Your task to perform on an android device: I like the first suggestion, the Polo t-shirt in grey, and I'd like to check details about it.
Image 0: 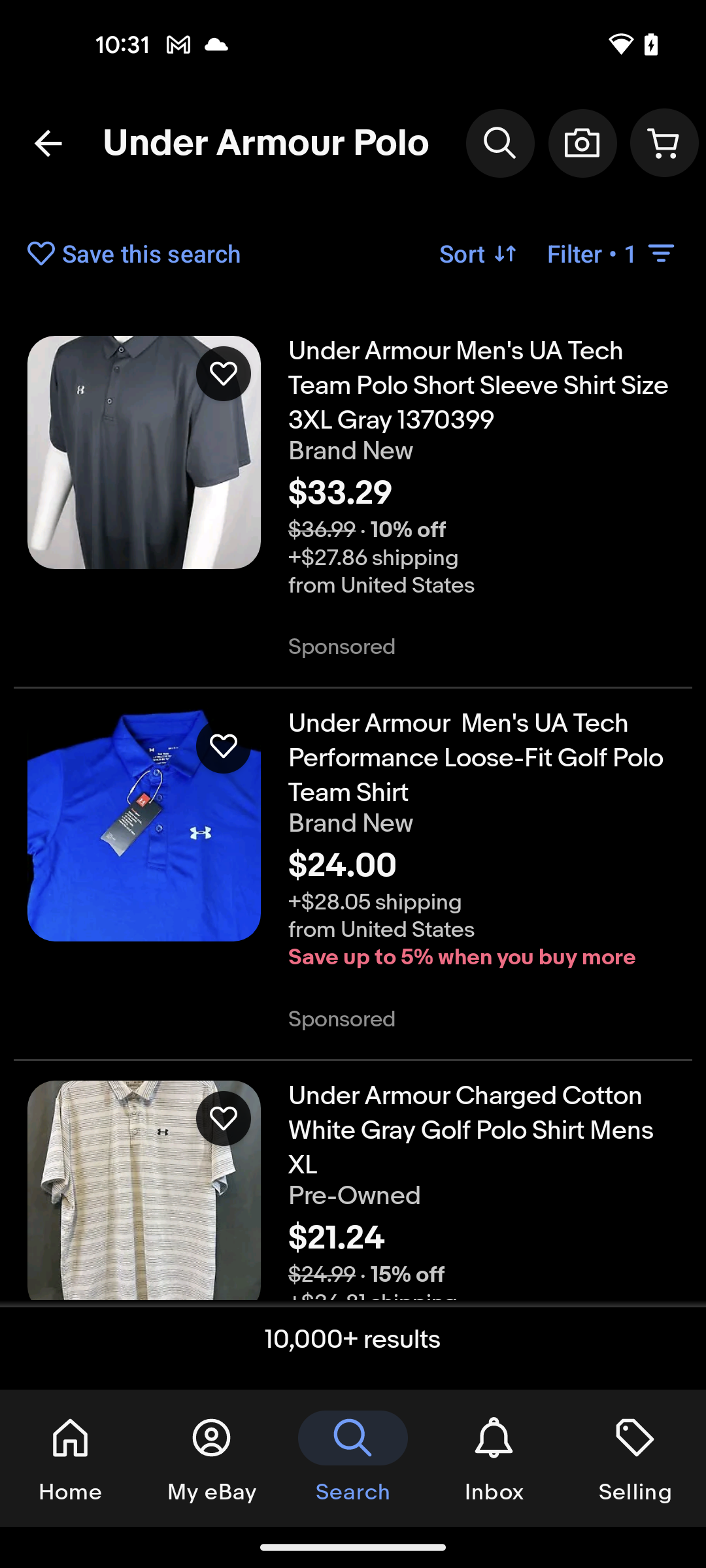
click on the first product from the suggestions
Step 0: click (483, 385)
Image 1: 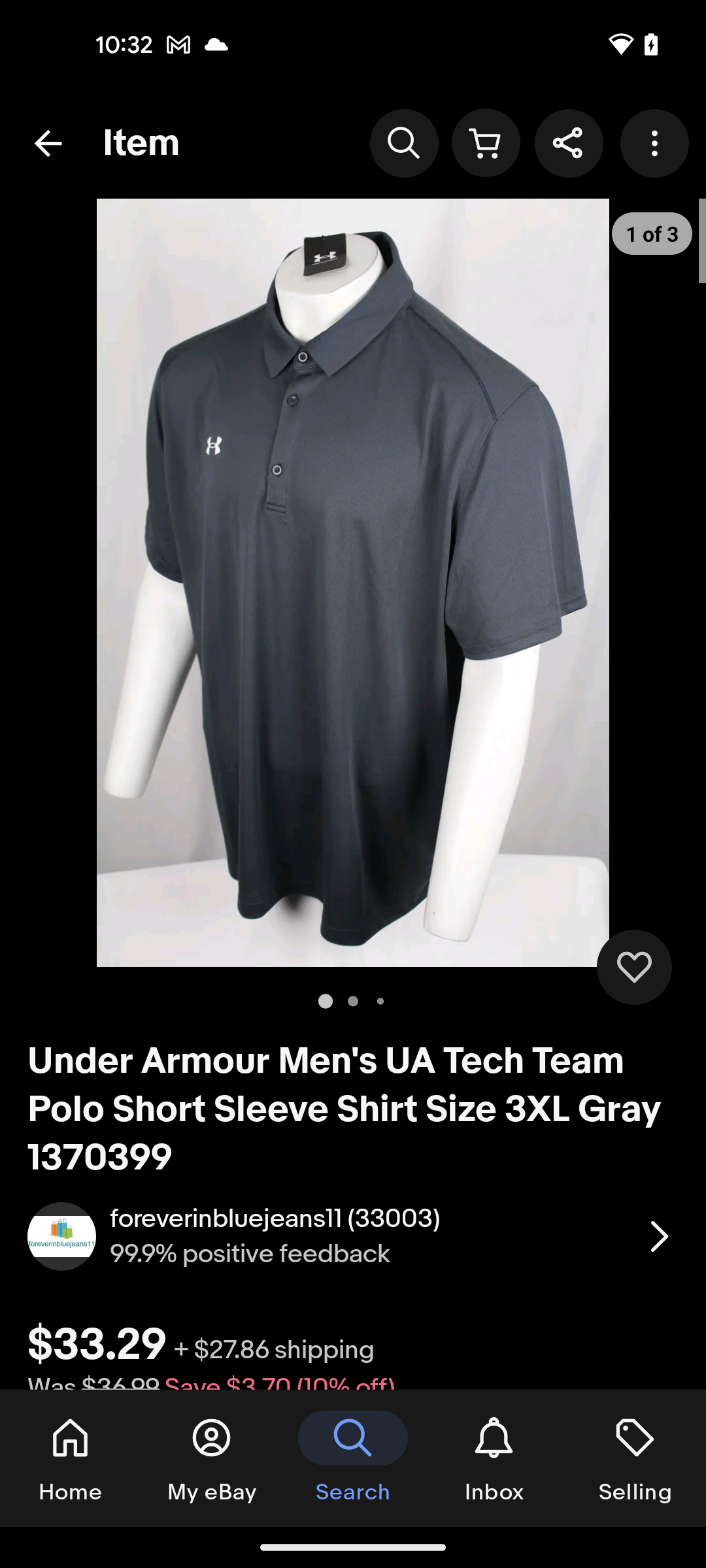
scroll down to see more details about it
Step 1: scroll down
Image 2: 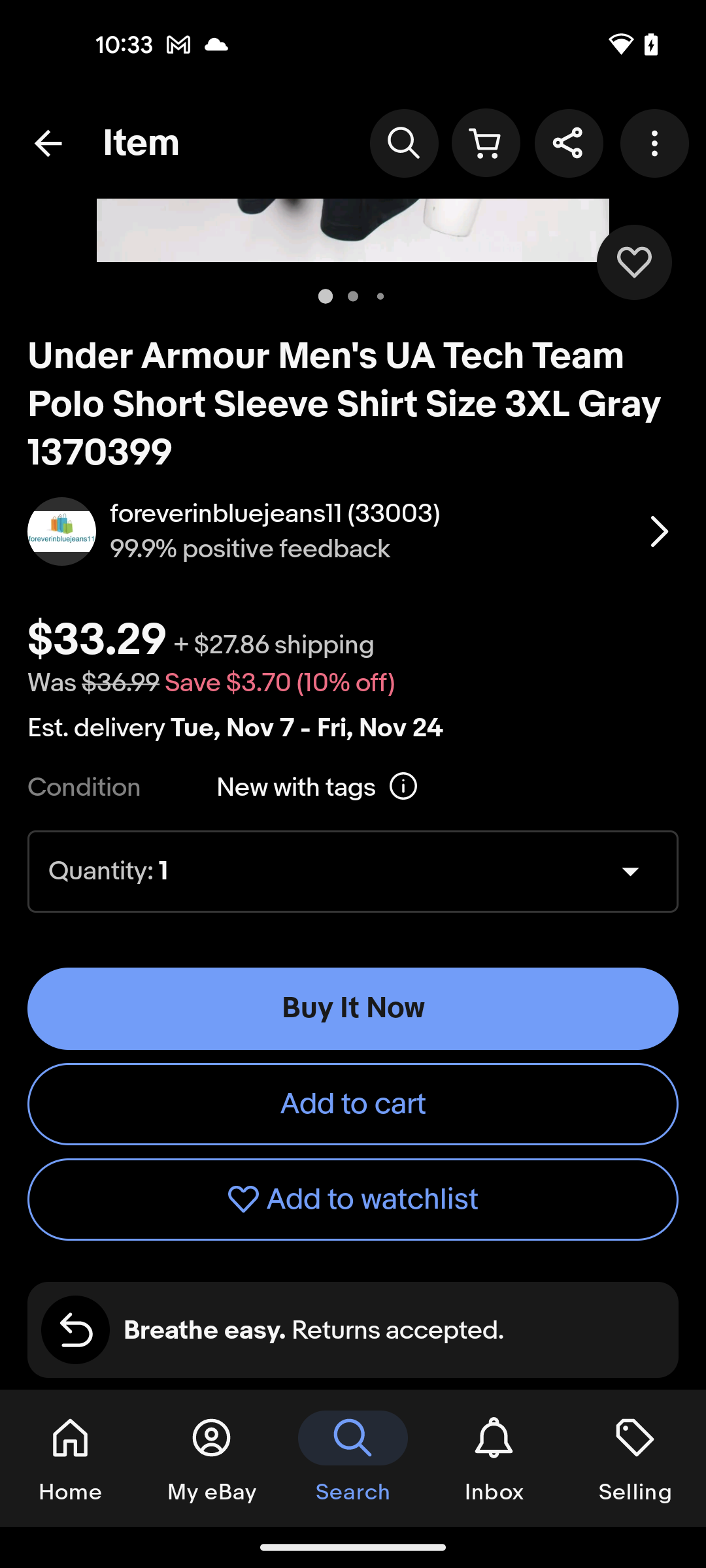
scroll down to see more details about it
Step 2: scroll down
Image 3: 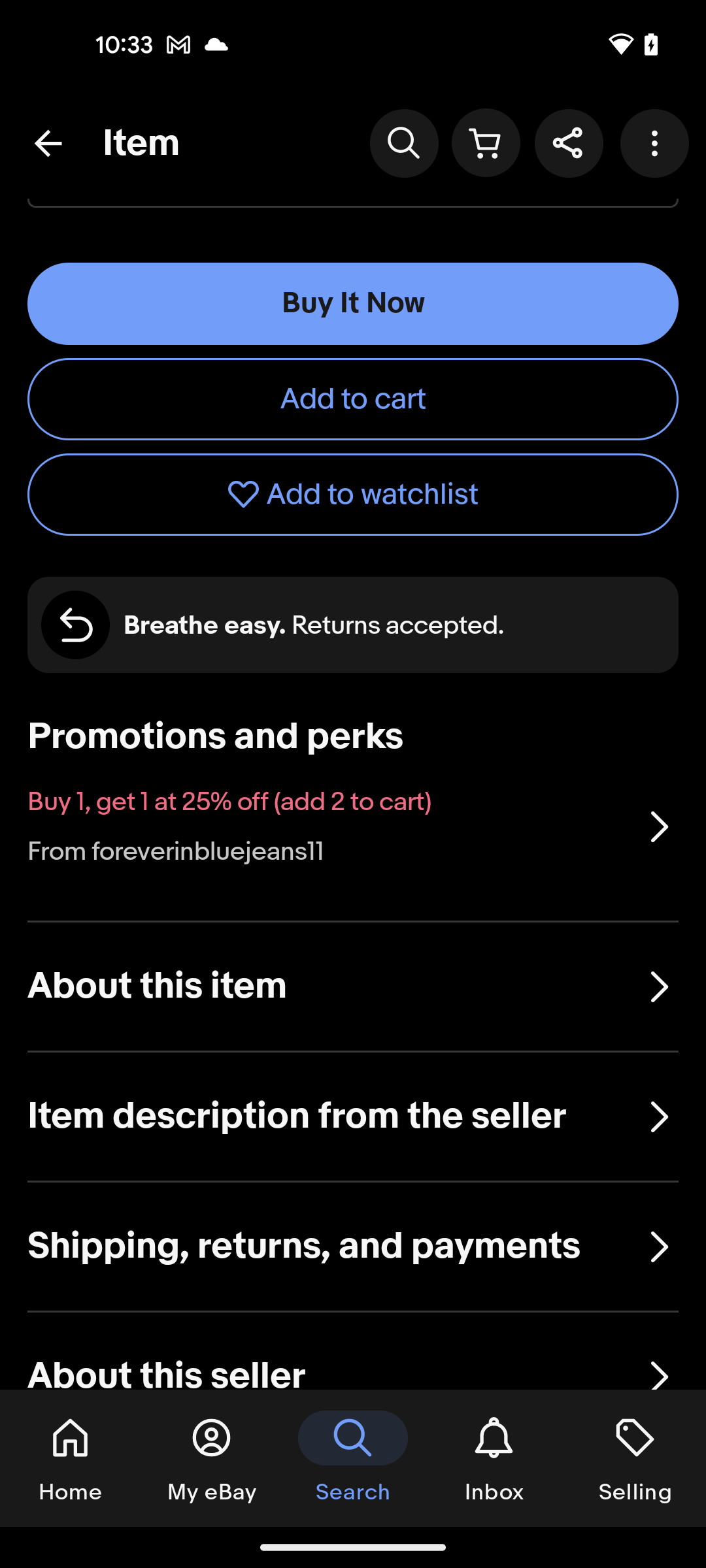
scroll down to see more details about it
Step 3: scroll down
Image 4: 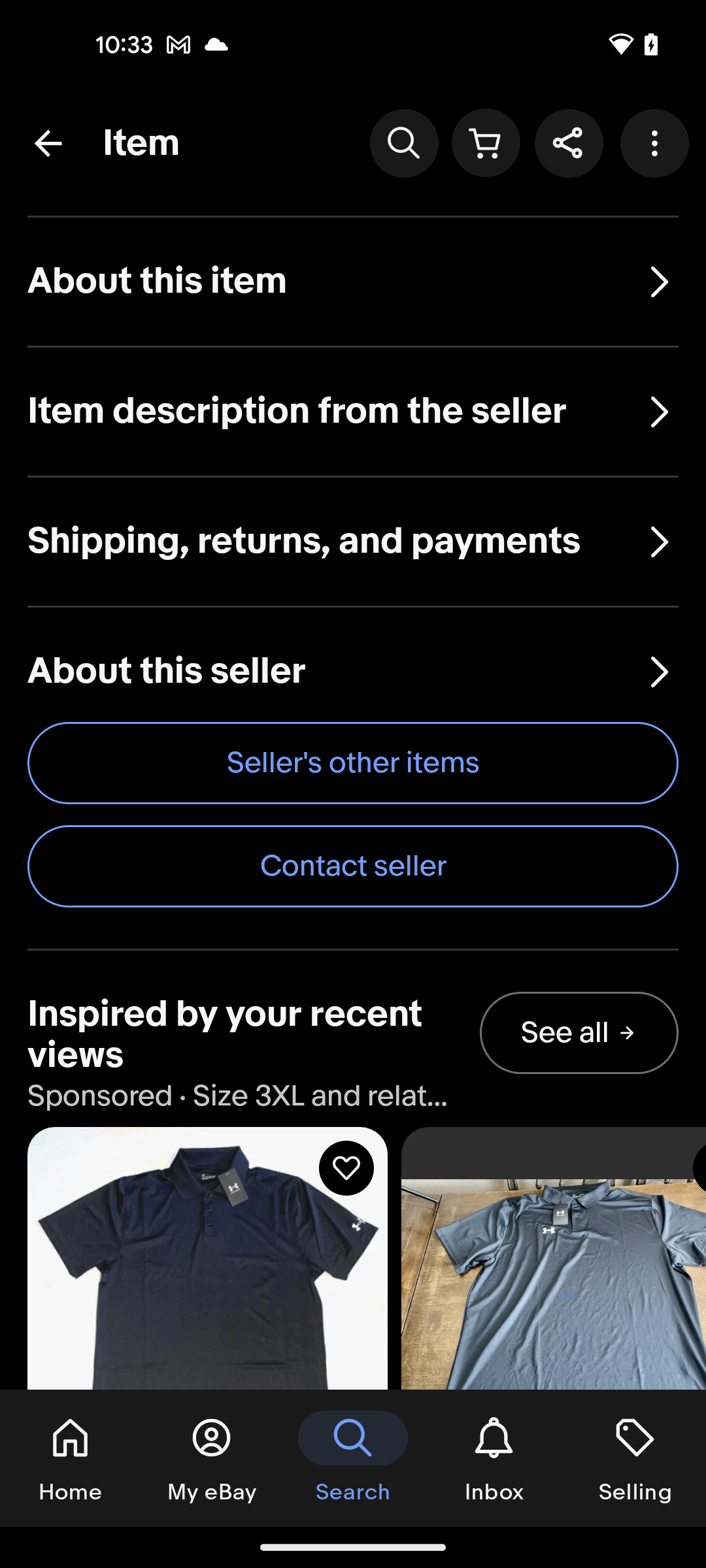
click on the About this item option
Step 4: click (332, 282)